Your task to perform on an android device: My son has to practice for his upcoming online drawing competition, so create a drawing of a line for me with the pencil size "1" on the Sketchbook app.
Image 0: 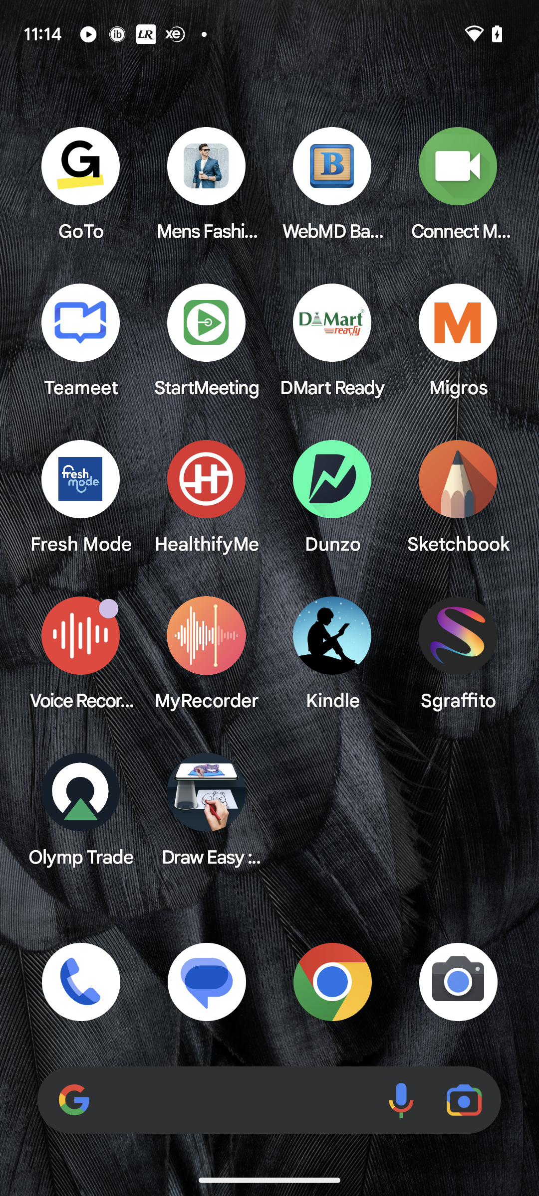
Open the sketchbook app.
Step 0: open app "Sketchbook"
Image 1: 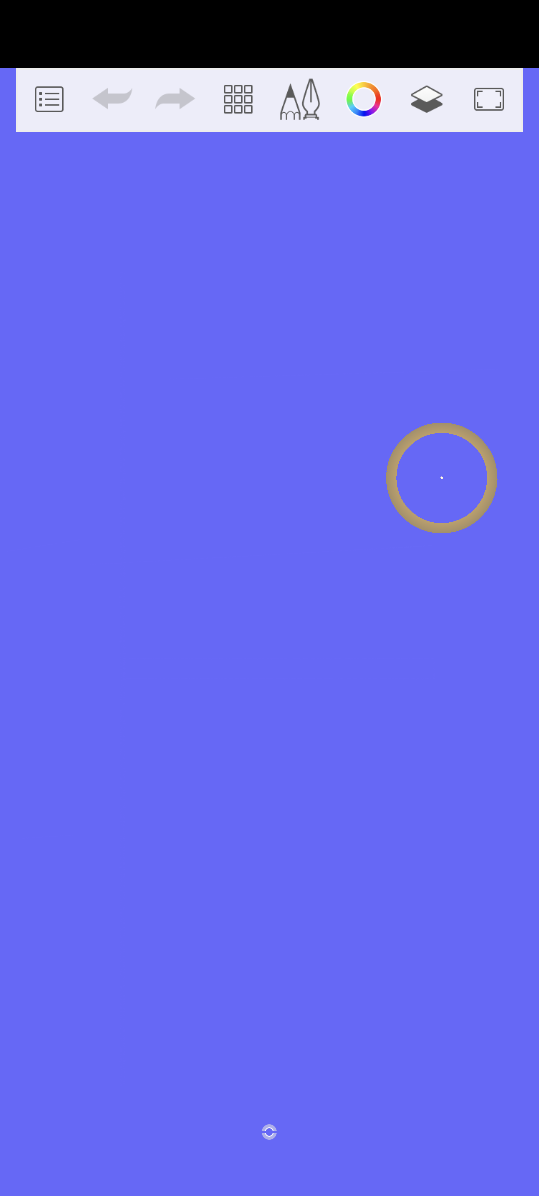
Click on the menu icon at the top left corner.
Step 1: click (49, 99)
Image 2: 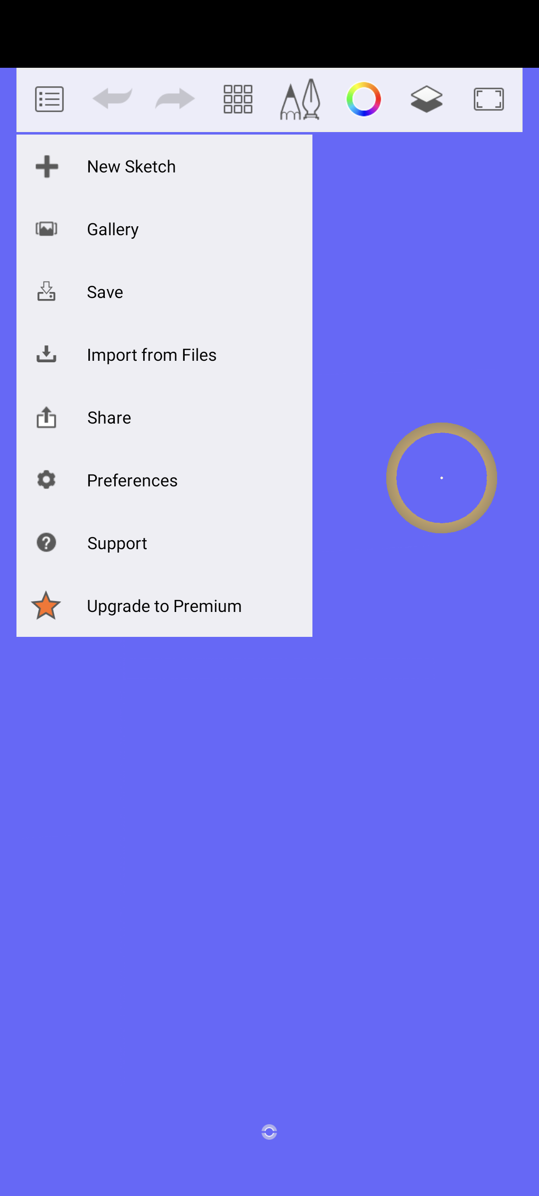
click on the new Sketch button.
Step 2: click (131, 165)
Image 3: 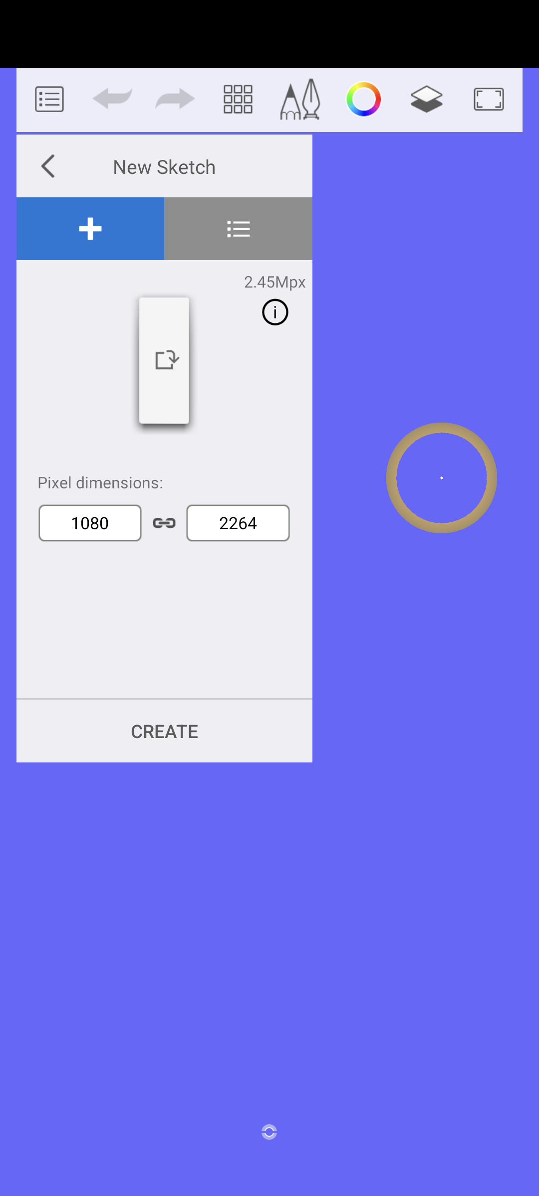
Click on the tab create.
Step 3: click (164, 731)
Image 4: 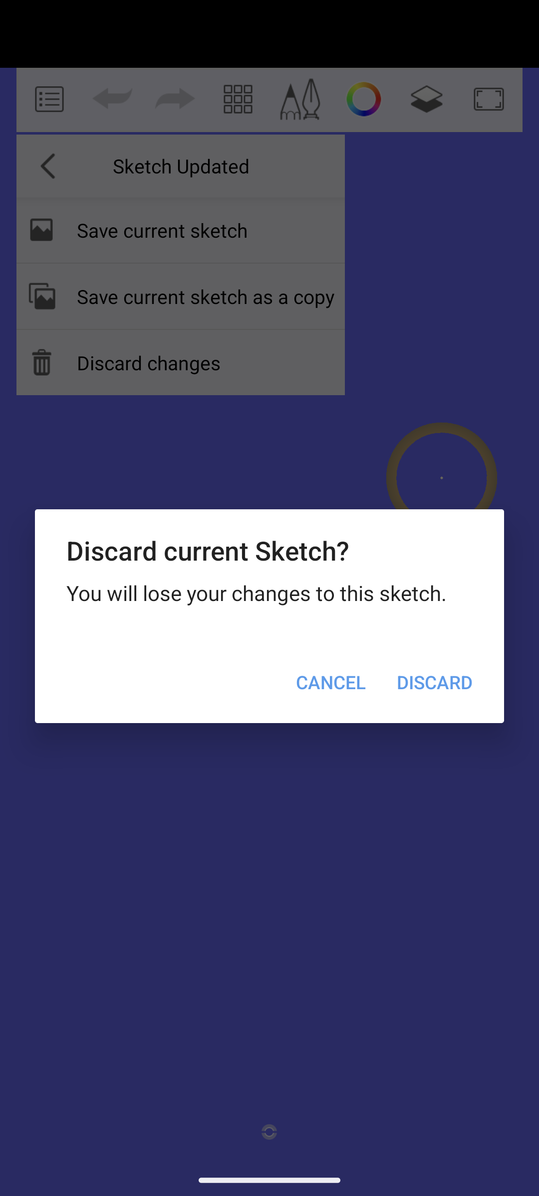
Click on the tab Discard.
Step 4: click (434, 682)
Image 5: 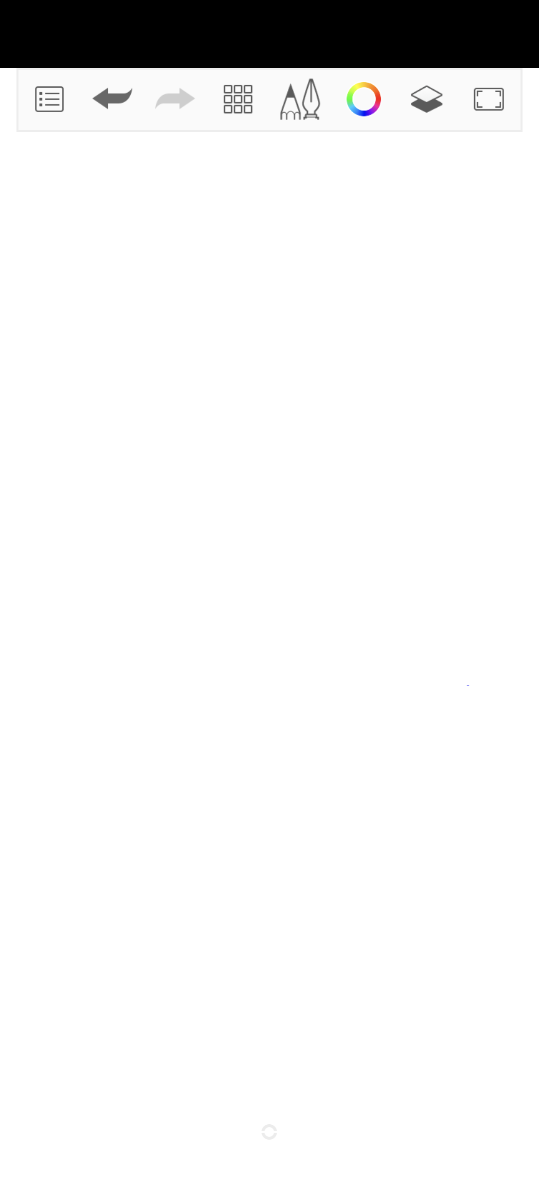
click on the Canvas icon in the top menu.
Step 5: click (297, 104)
Image 6: 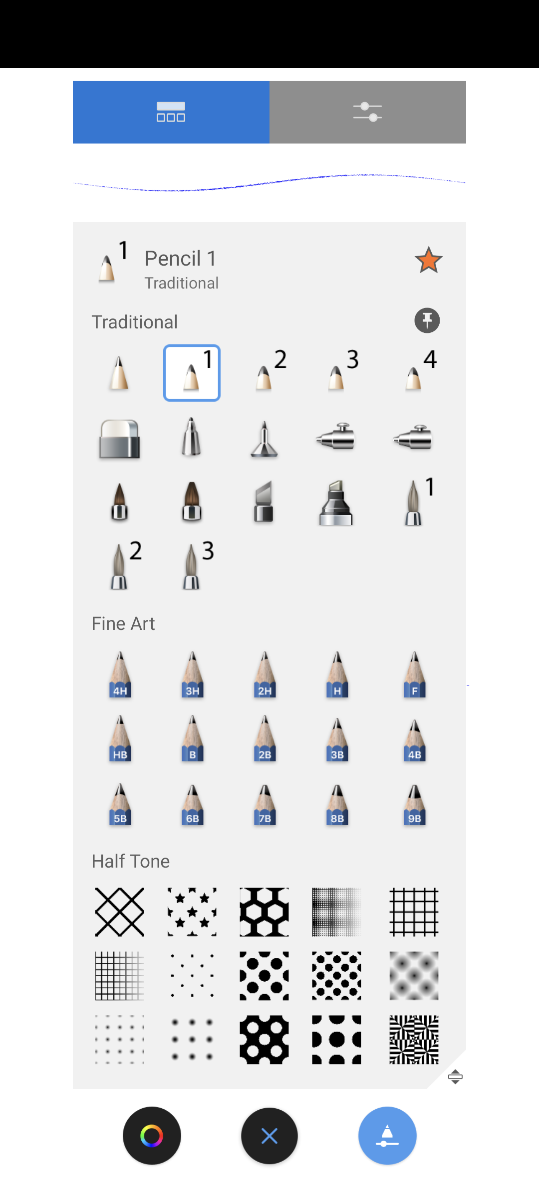
Click on the pencil icon at the bottom.
Step 6: click (388, 1127)
Image 7: 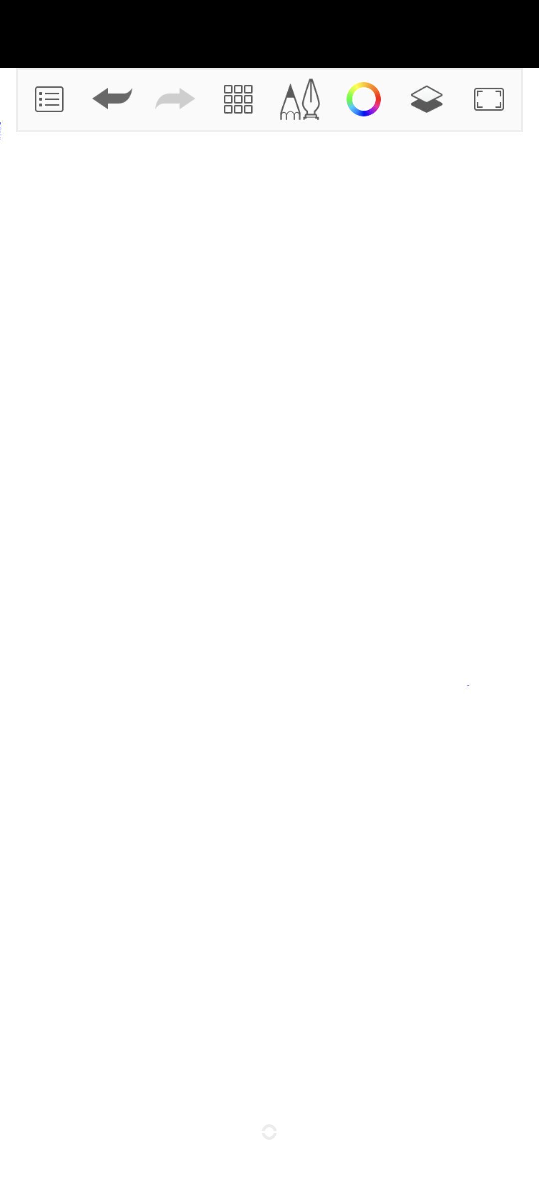
Draw a drawing of line.
Step 7: scroll left